Your task to perform on an android device: Snooze the reminder Reception for 10 minutes in the critical category
Image 0: 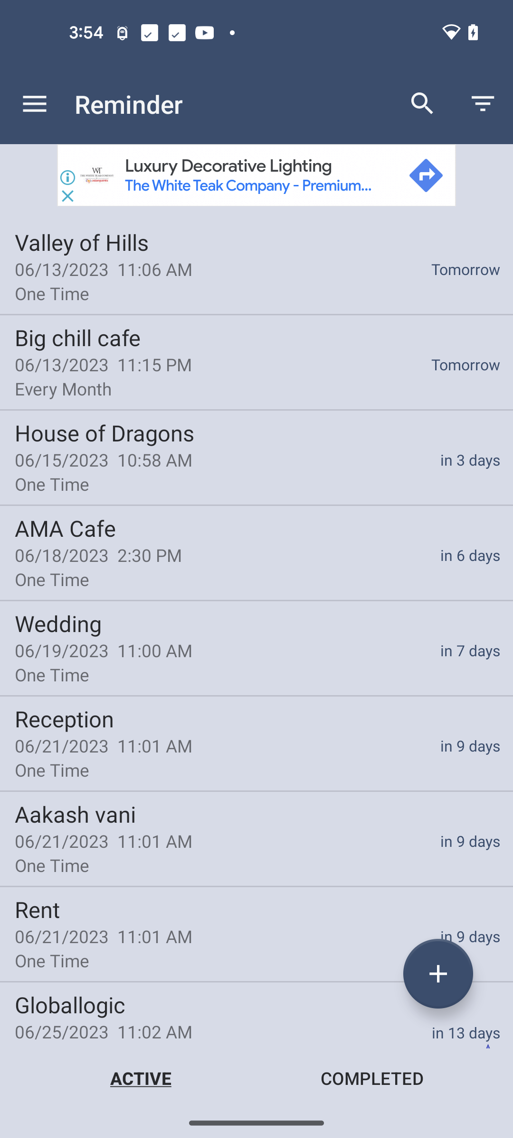
Click on the Reception reminder
Step 0: click (256, 742)
Image 1: 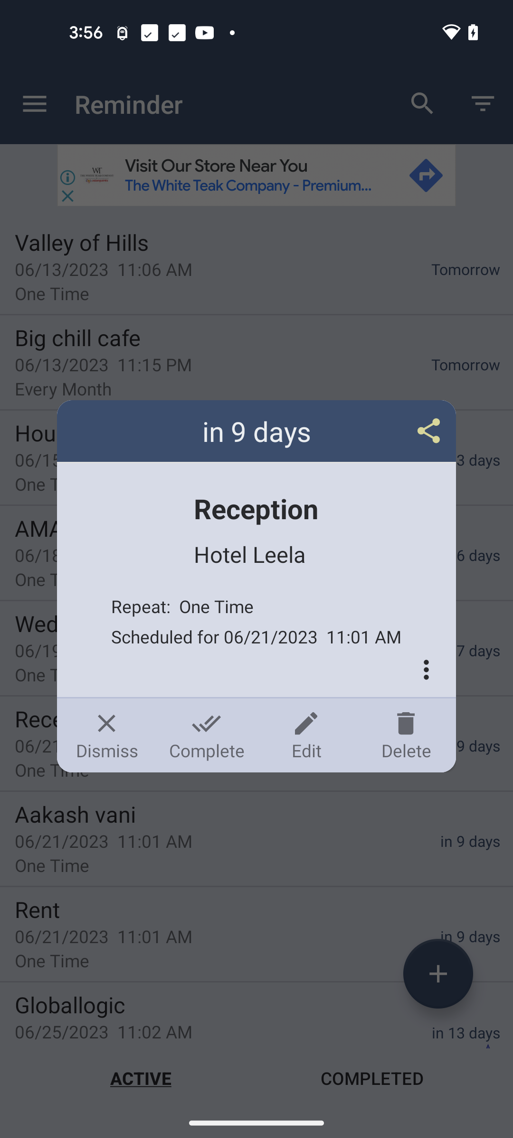
Click on the Edit icon
Step 1: click (306, 735)
Image 2: 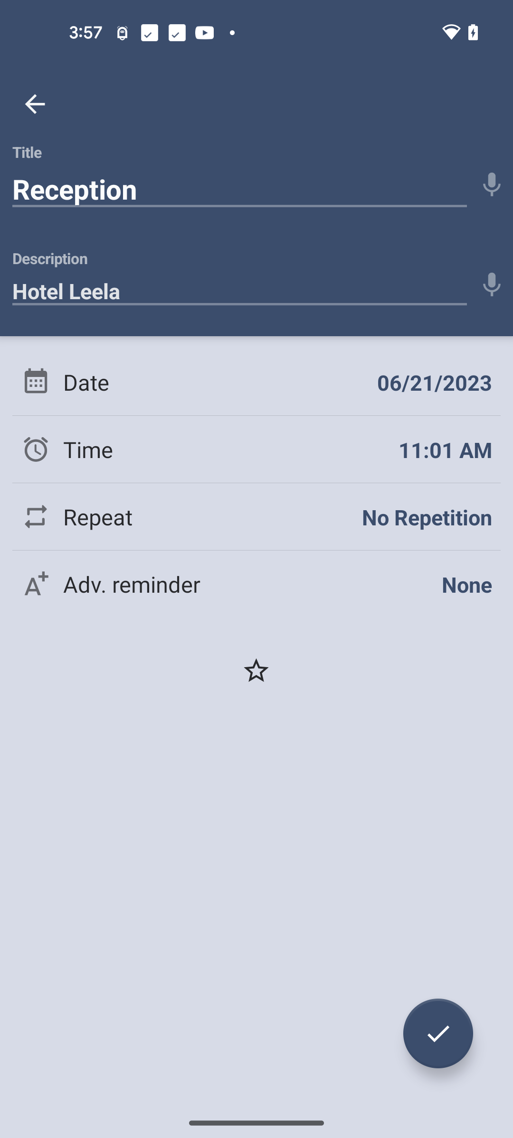
Click on the star icon 
Step 2: click (256, 670)
Image 3: 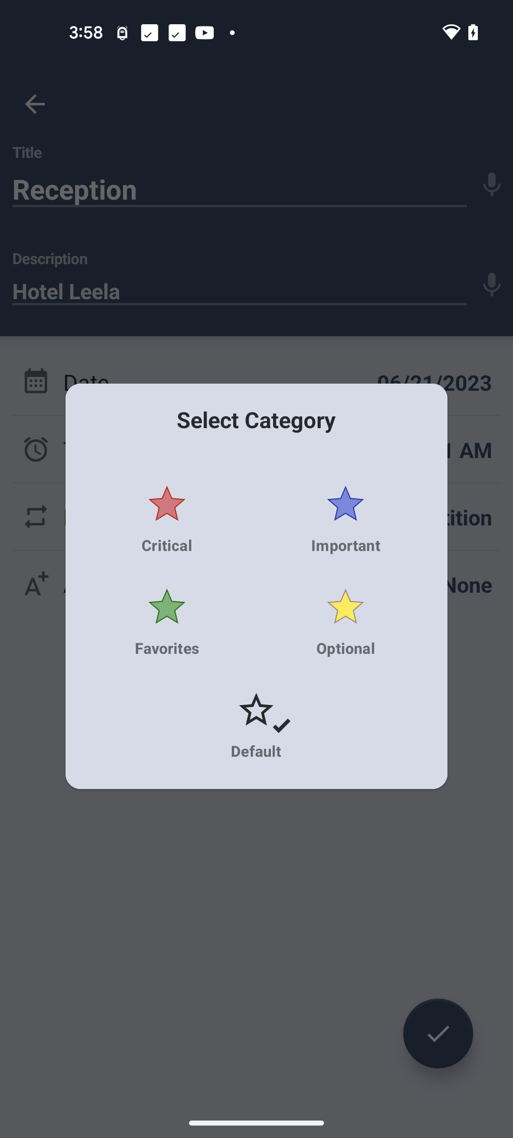
Select the Critical category
Step 3: click (167, 519)
Image 4: 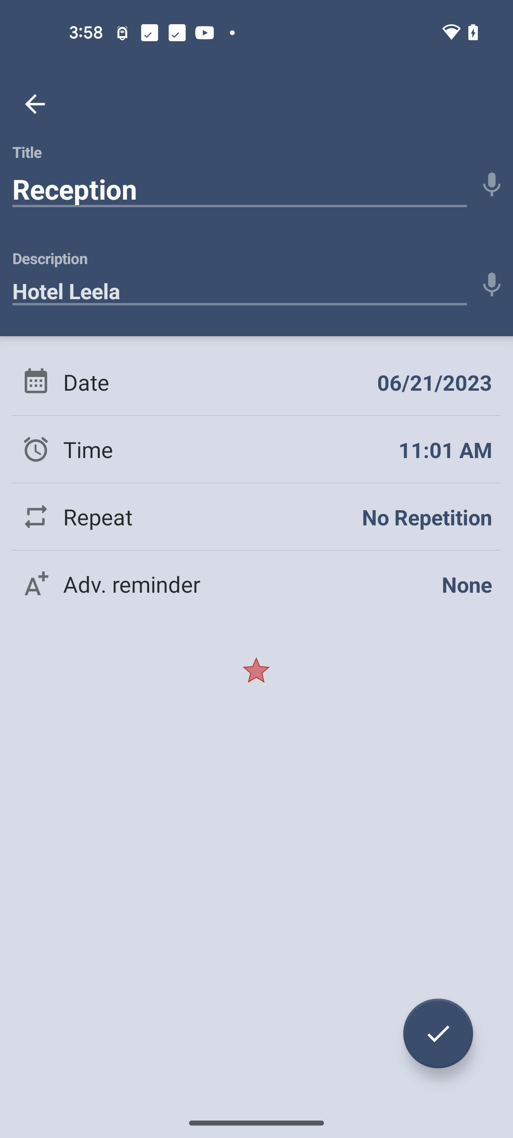
Click on the tick button at the bottom right corner of the screen
Step 4: click (438, 1033)